Your task to perform on an android device: In the Leaf Snap app, I want to create a garden plan to grow a tulip garden also mentioning their water , temperature, light and humidity required to grow them.
Image 0: 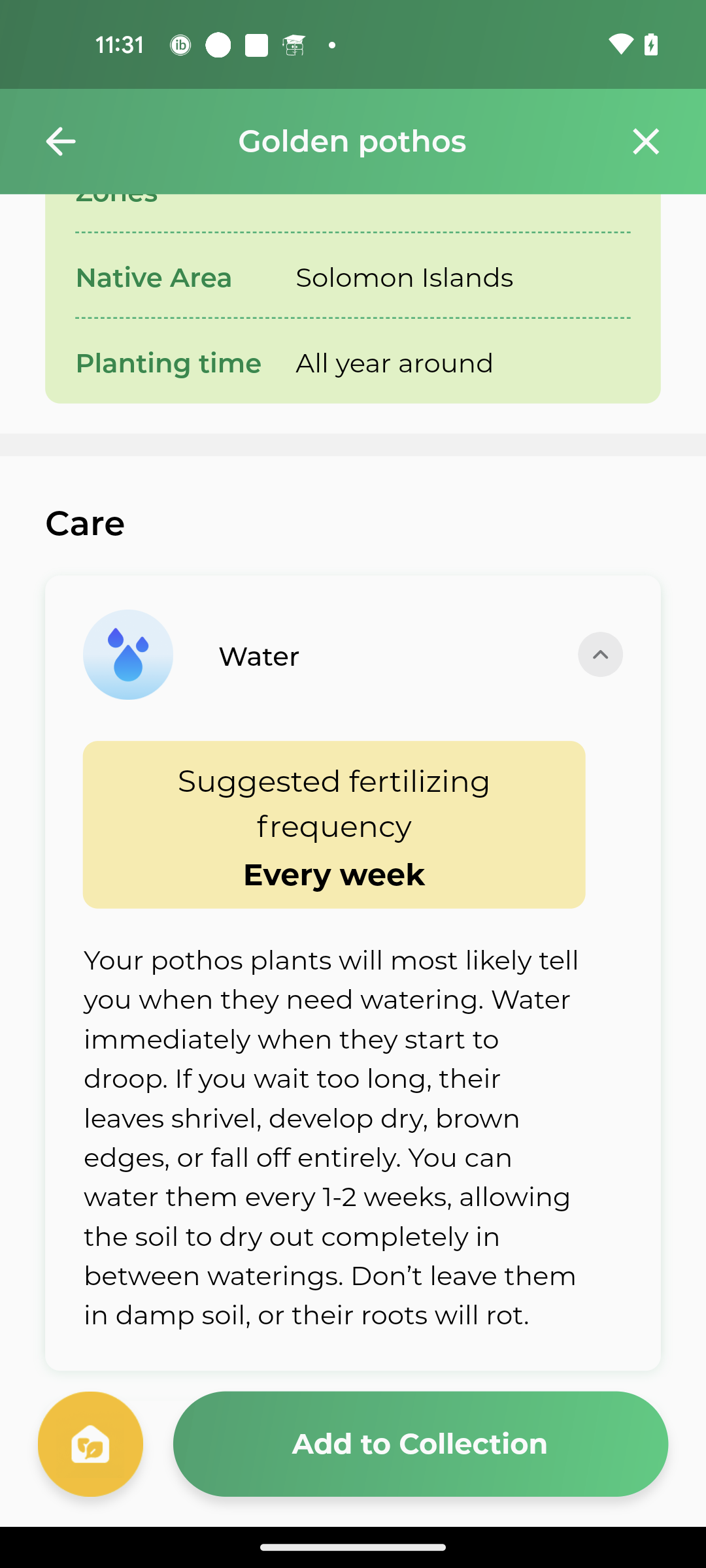
Click on the Add to collection button
Step 0: click (446, 1443)
Image 1: 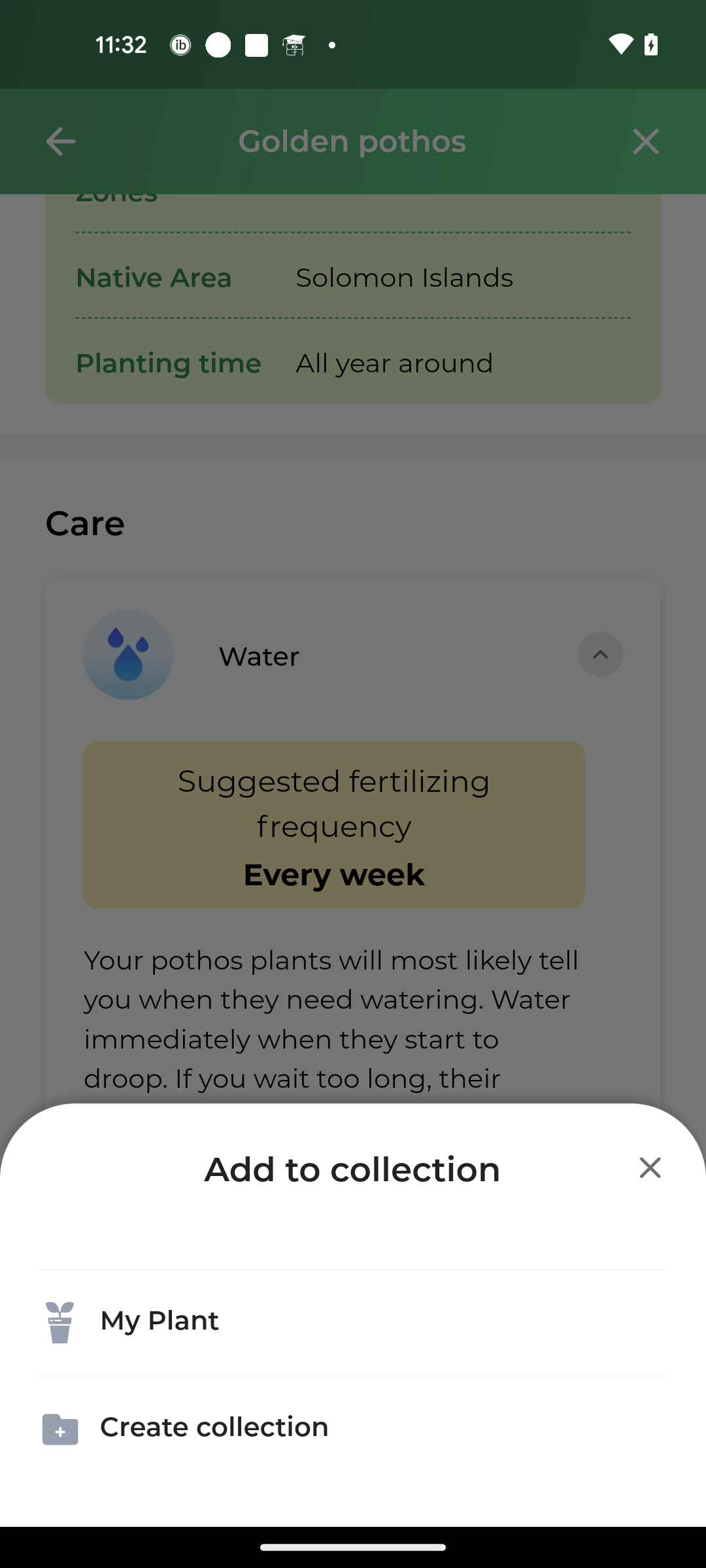
Select My Plant
Step 1: click (352, 1322)